Your task to perform on an android device: In the Medito app, I would like to set a 20-minute timer so that I can know when to terminate the session.
Image 0: 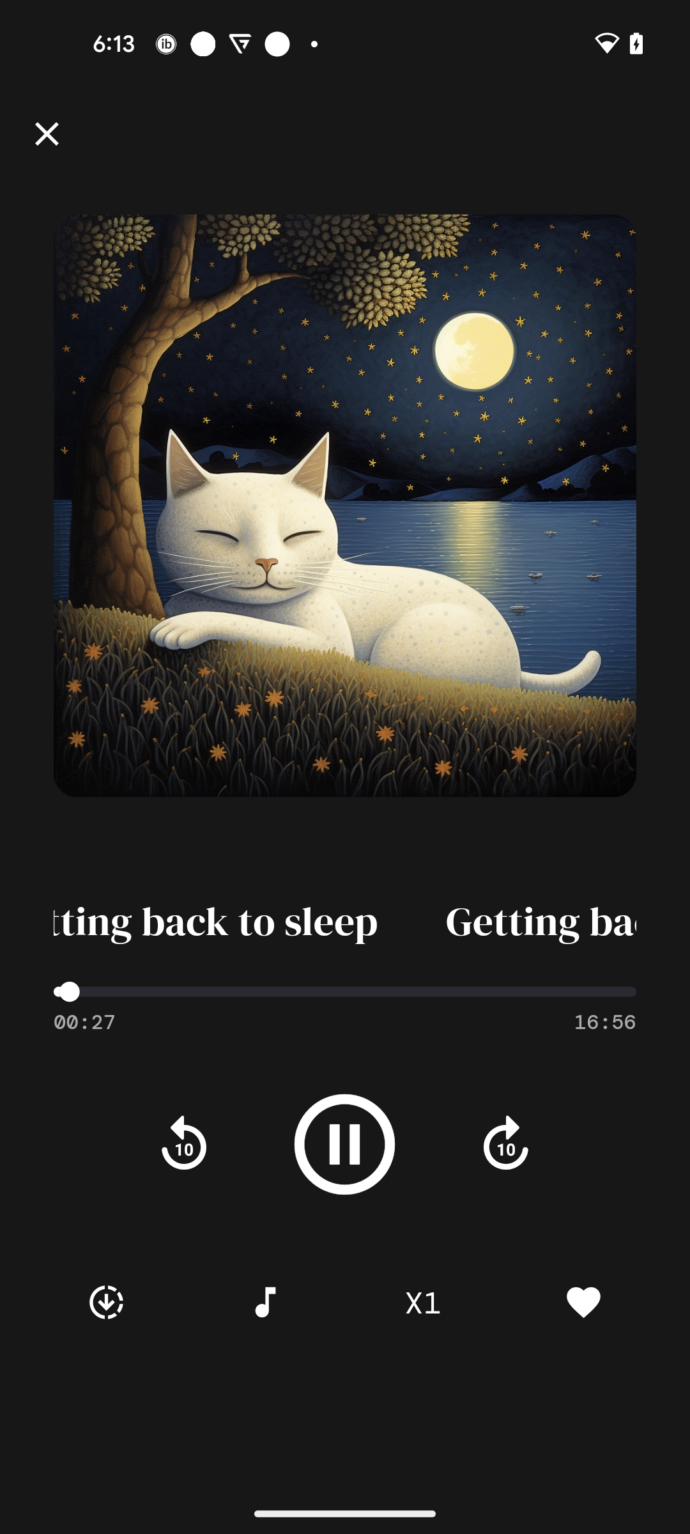
Go back to the previous page
Step 0: press back button
Image 1: 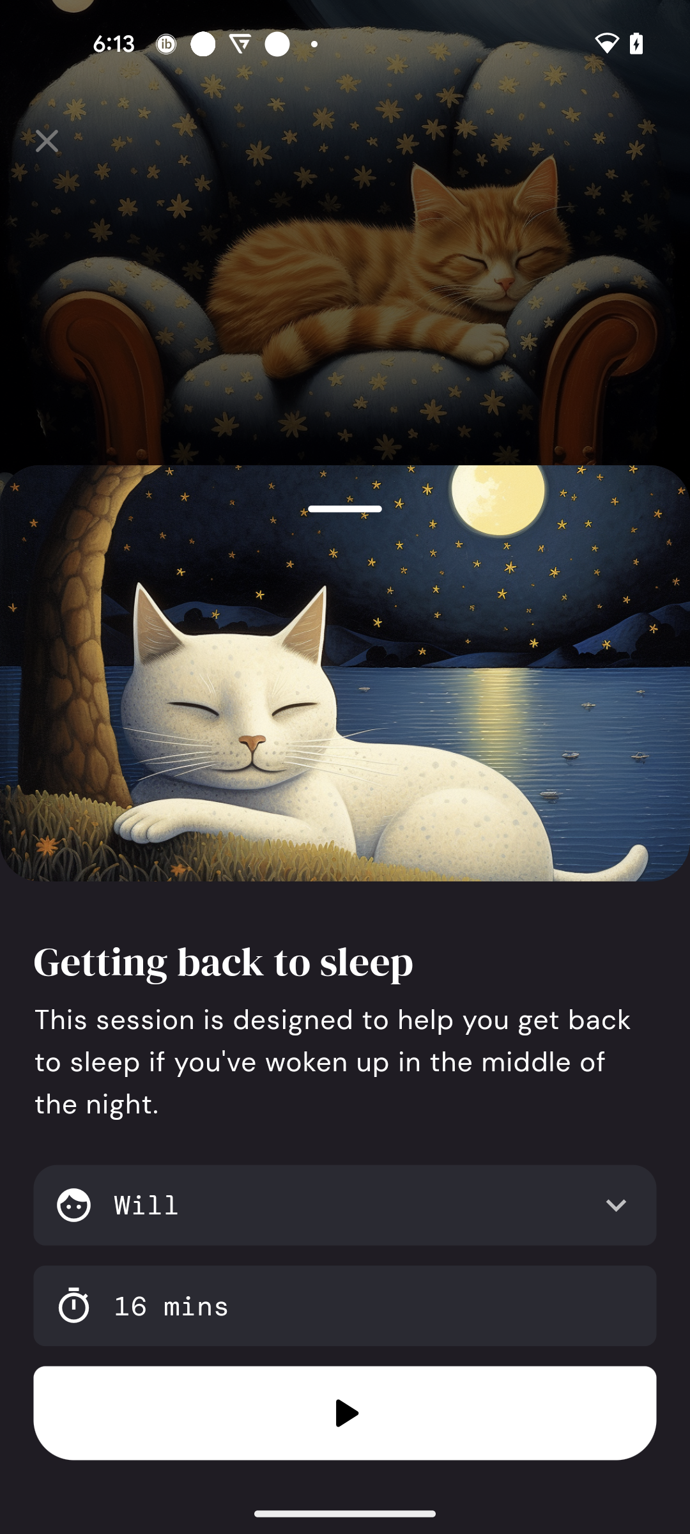
Go back to the previous page
Step 1: press back button
Image 3: 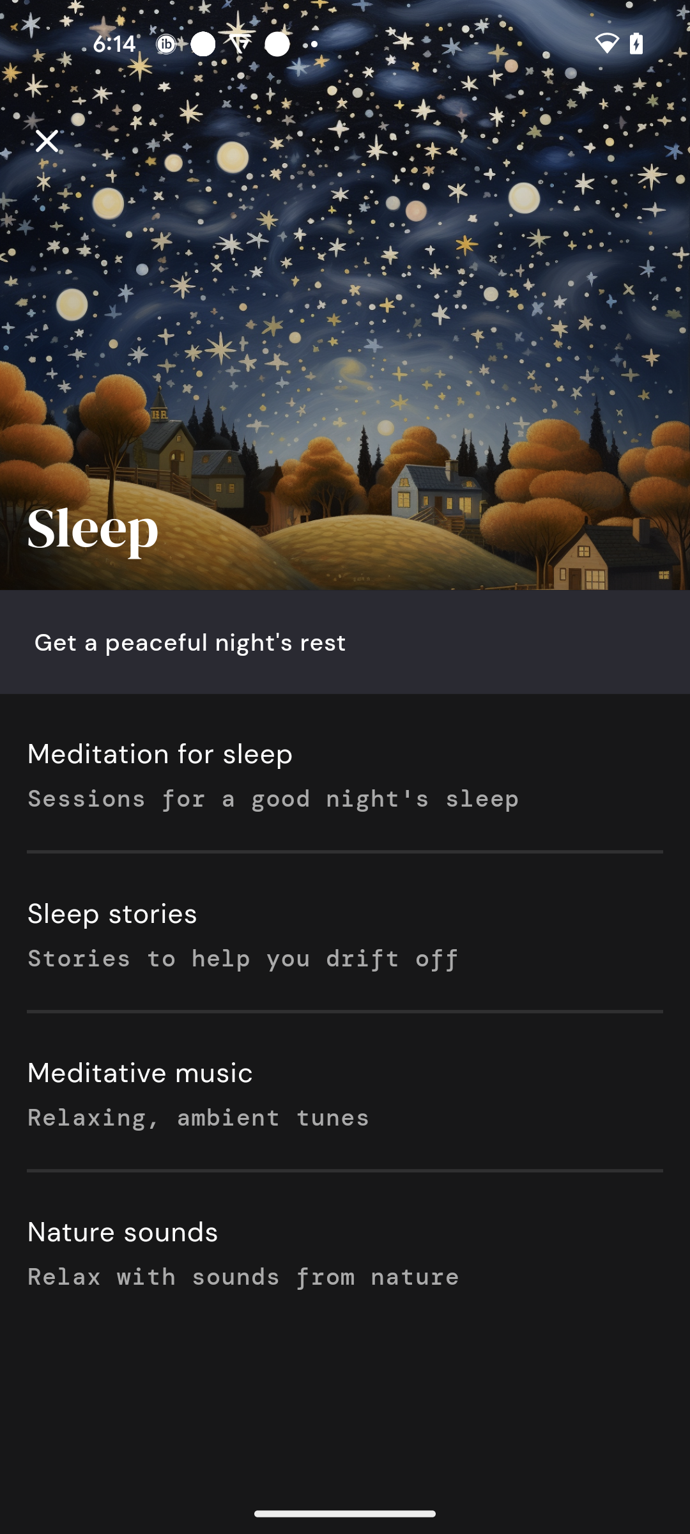
Go back to the previous page
Step 3: press back button
Image 5: 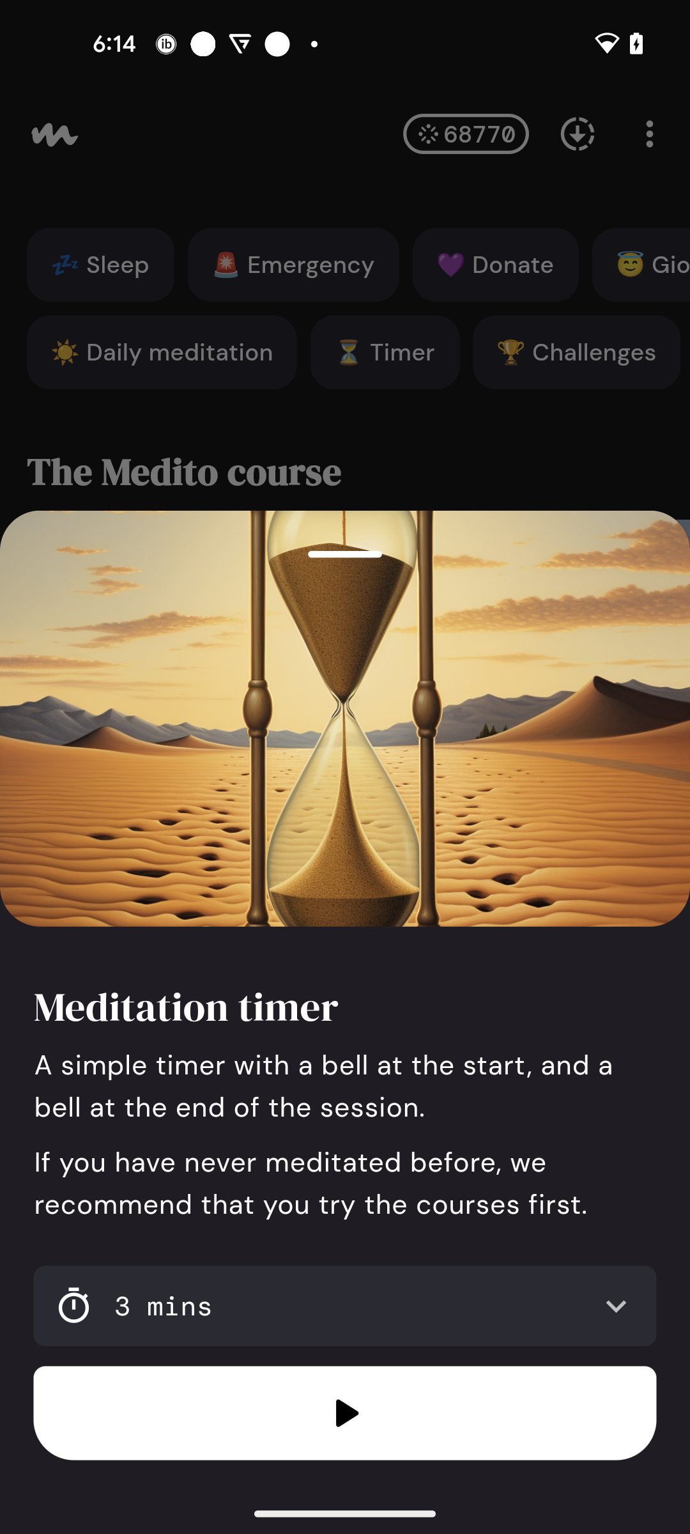
Click on the 3 mins option
Step 5: click (375, 1305)
Image 6: 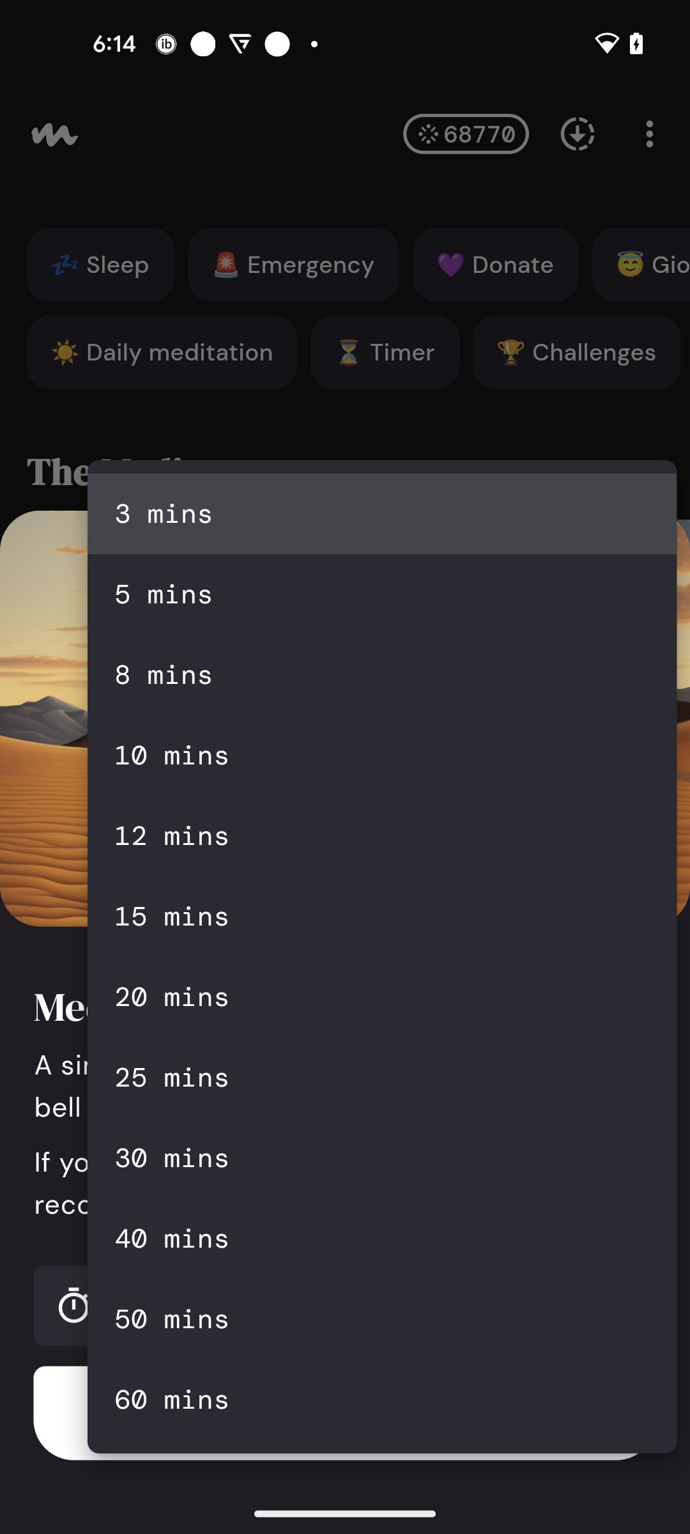
Select the 20 minutes time
Step 6: click (381, 996)